Your task to perform on an android device: There is a requirement to snooze the current alarm.
Image 0: 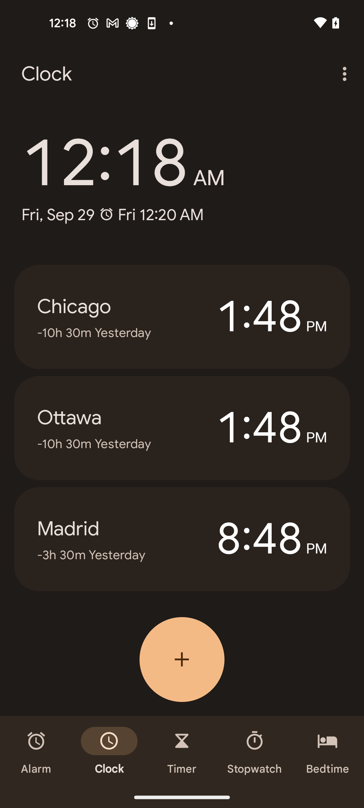
Tap on the alarm section at the bottom of the screen
Step 0: click (36, 769)
Image 1: 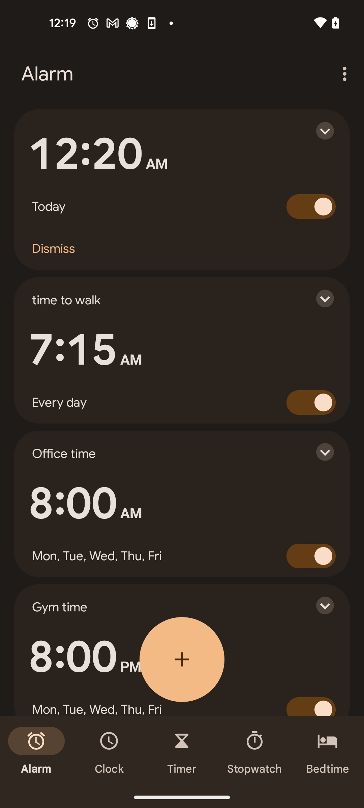
Tap on the alarm section at the bottom of the screen
Step 1: wait
Image 2: 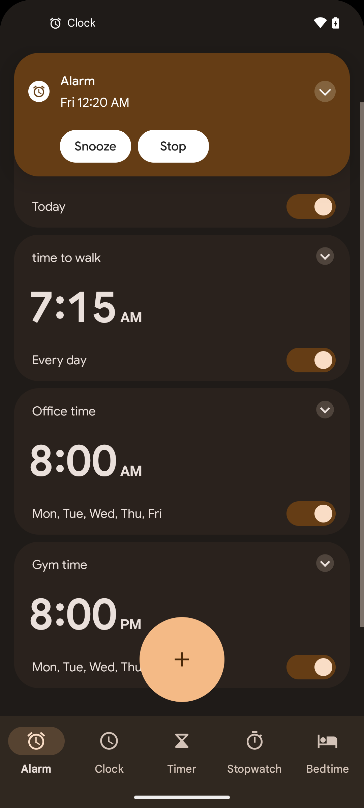
Tap on the snooze option
Step 2: click (95, 146)